Your task to perform on an android device: After reading all the reviews of BLACK+DECKER Electric Lawn Mower 15-Inch, 10-Amp, Corded - BEMW472BH, I have decided to buy this machine. I have to add this lawn mower to my cart for purchasing this machine, so Add BLACK+DECKER Electric Lawn Mower 15-Inch, 10-Amp, Corded - BEMW472BH to My Cart in the eBay App.
Image 0: 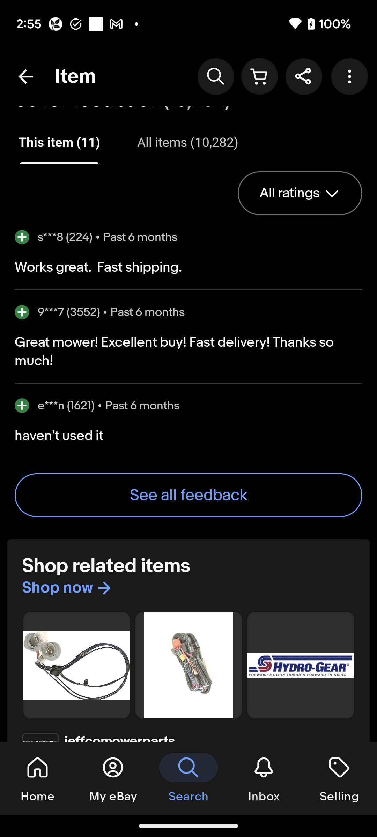
croll up to view add to cart option to add this product to my cart.
Step 0: scroll up
Image 1: 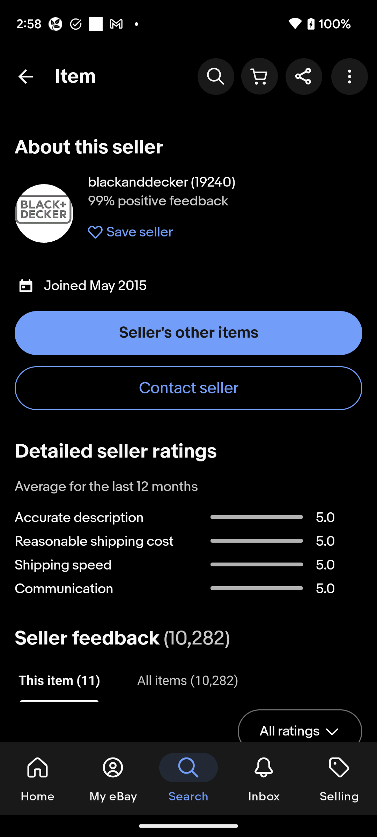
croll up to view add to cart option to add this product to my cart.
Step 1: scroll up
Image 2: 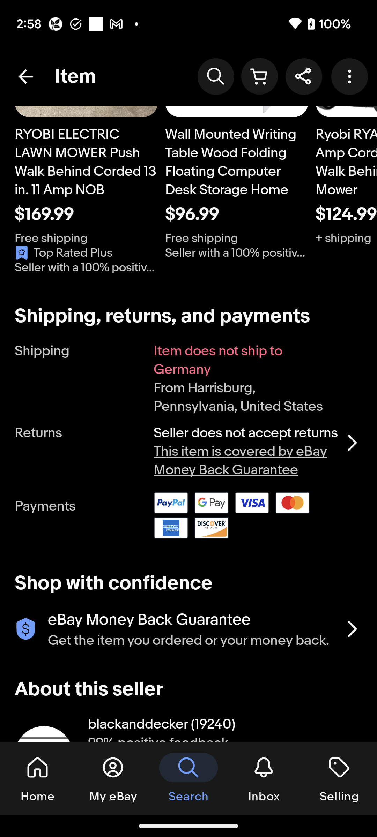
croll up to view add to cart option to add this product to my cart.
Step 2: scroll up
Image 4: 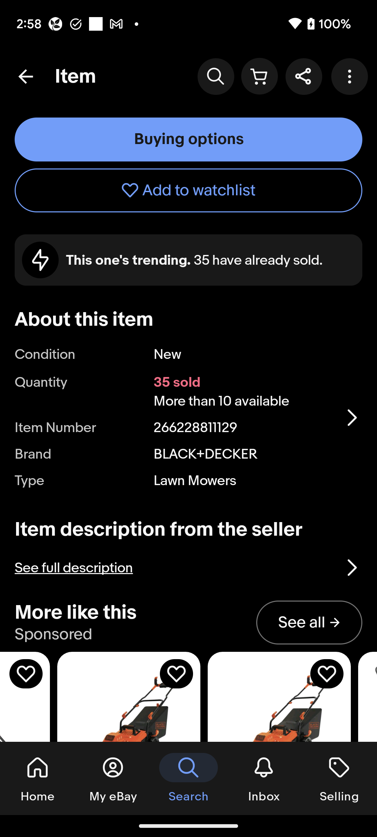
Click on the Add to watchlist button to add this product to my watchlist.
Step 4: click (188, 190)